Your task to perform on an android device: I'd want to use the Furlenco app to look for an office chair because my current house chair isn't suitable for my lengthy periods of sitting.
Image 0: 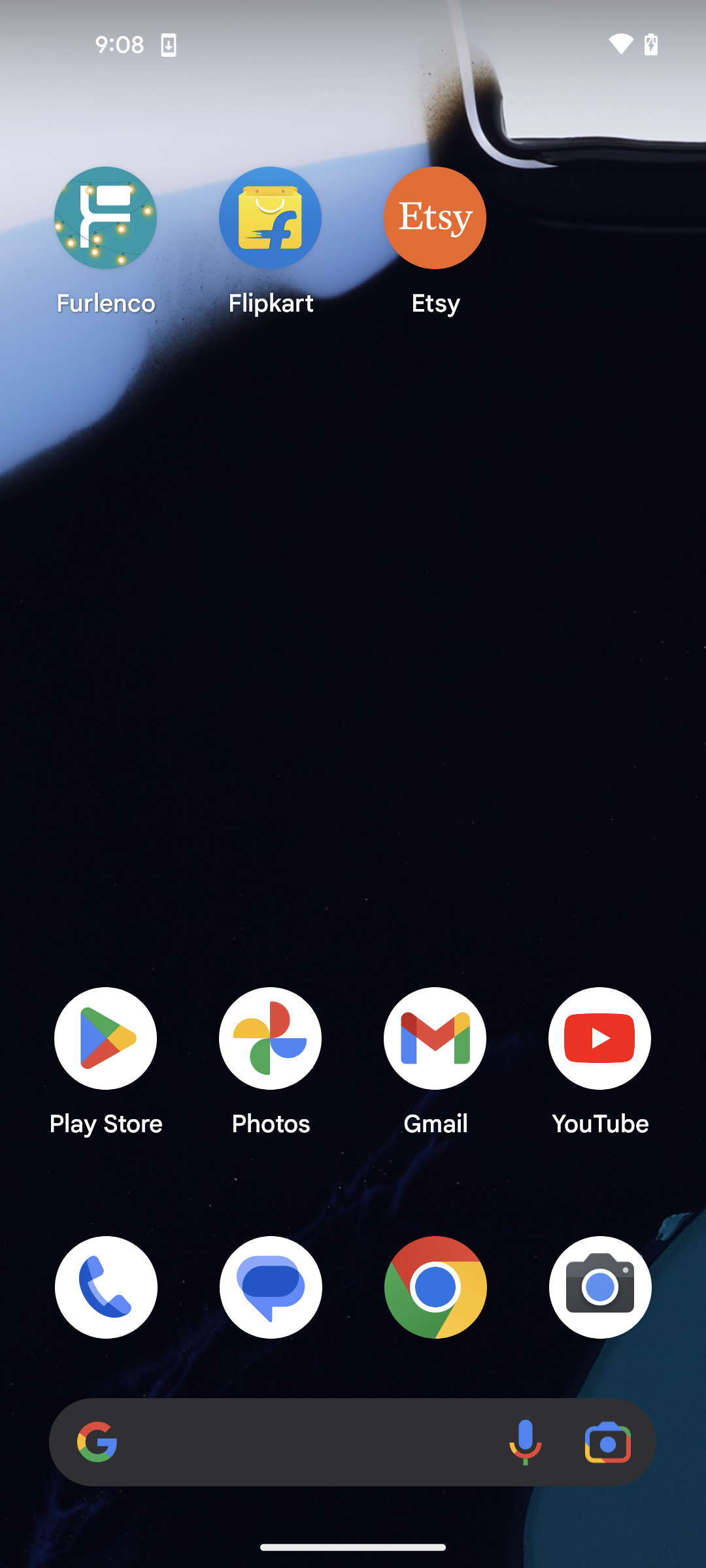
open the Furlenco app
Step 0: open app "Furlenco"
Image 1: 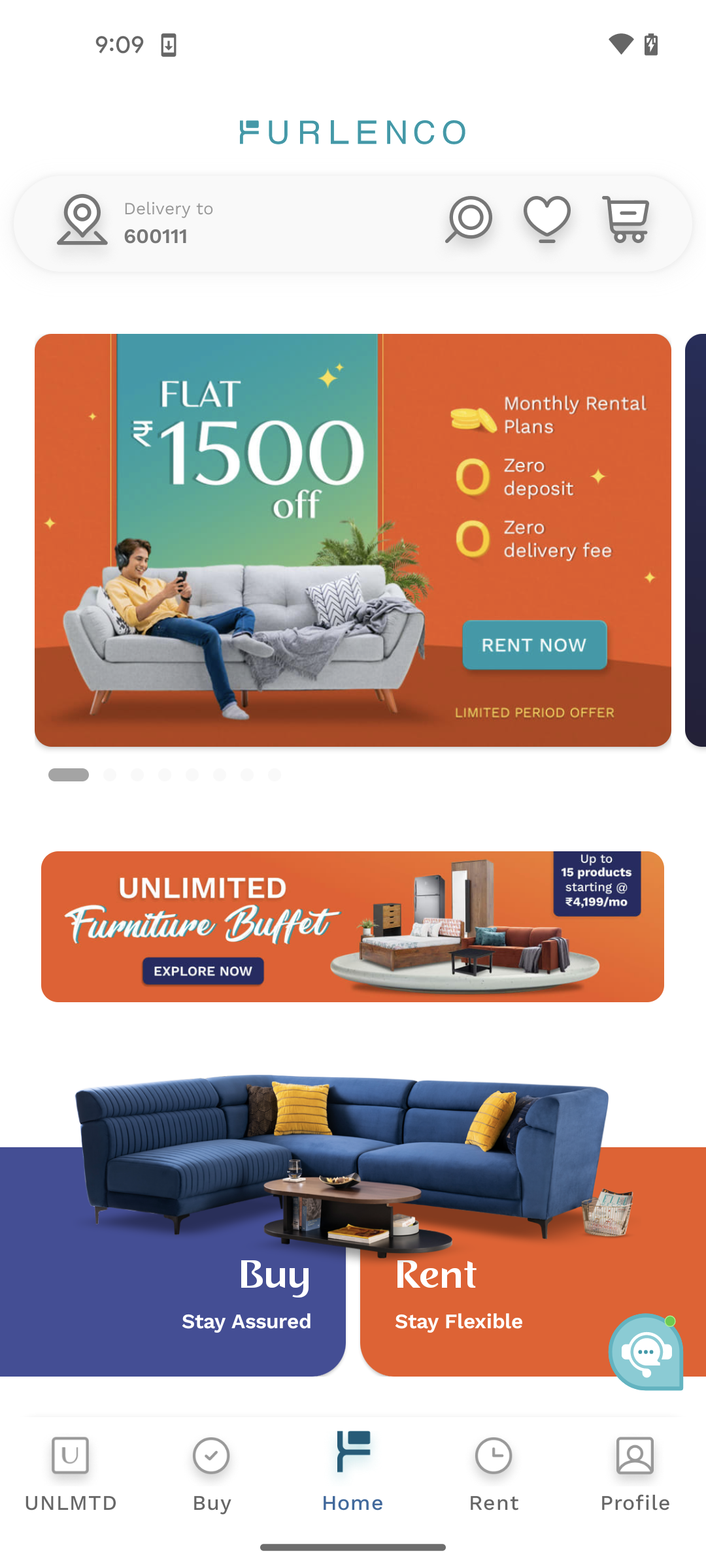
click on the search icon
Step 1: click (466, 227)
Image 2: 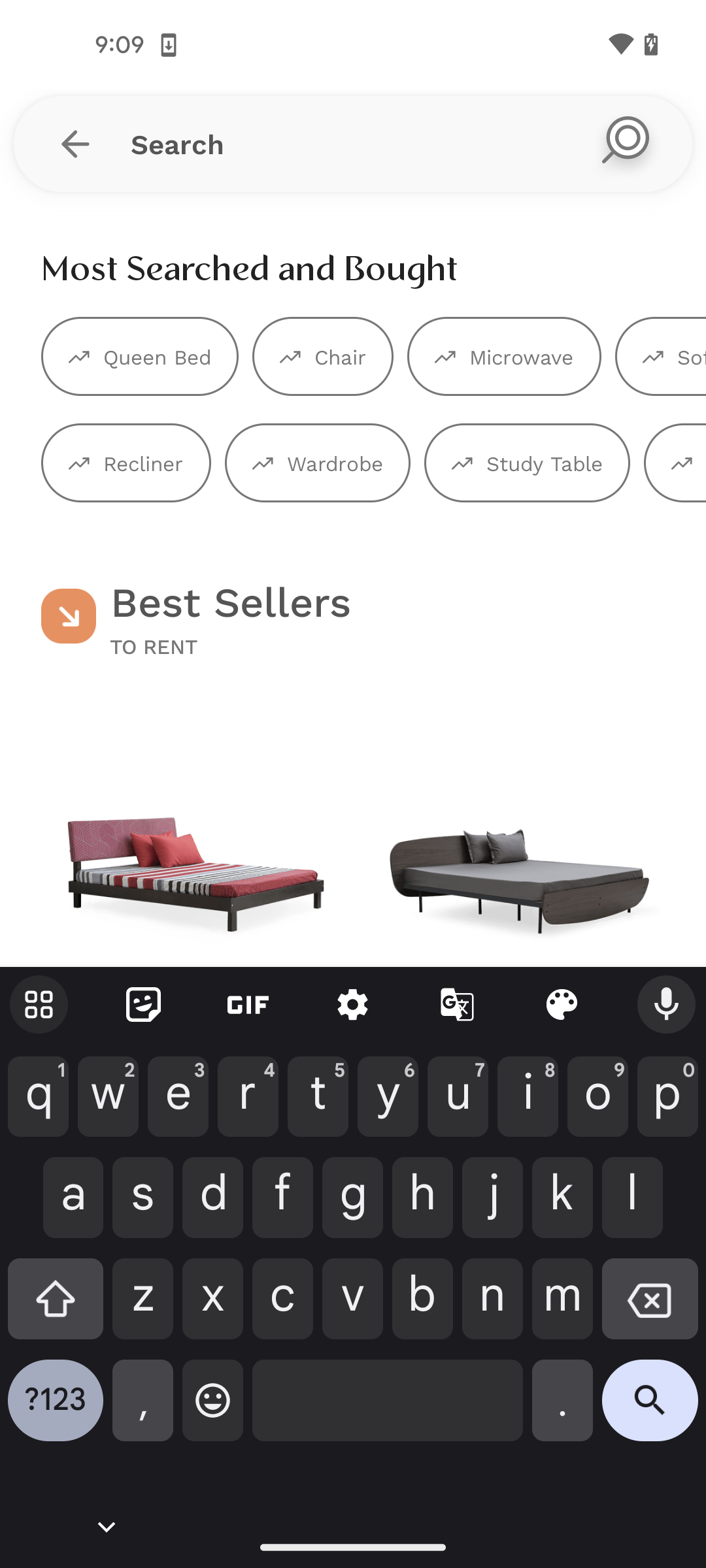
type office chair
Step 2: type "office chair"
Image 3: 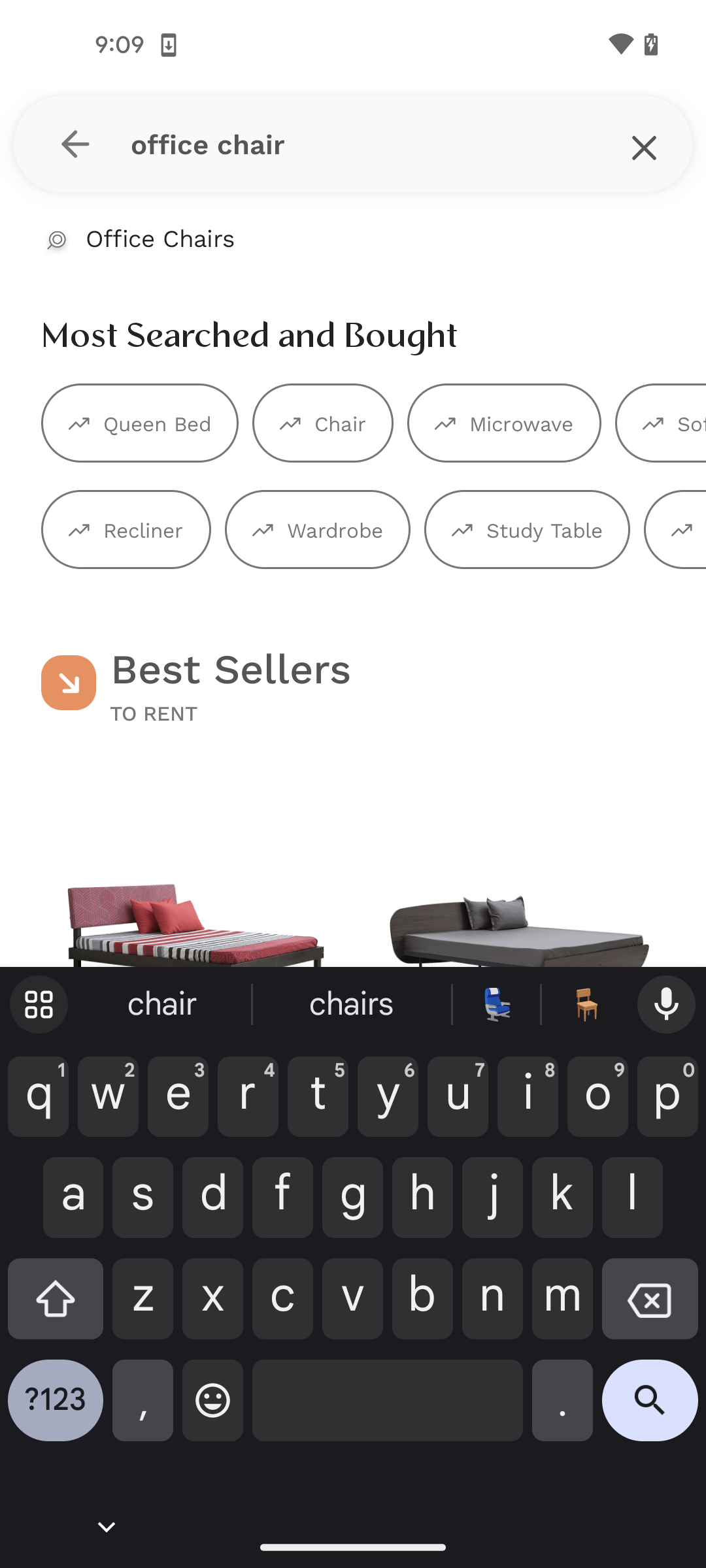
click on the search icon
Step 3: click (650, 1410)